Your task to perform on an android device: Look for the Drill machine with the EasyGokart brand filter in the Shopclues app.
Image 0: 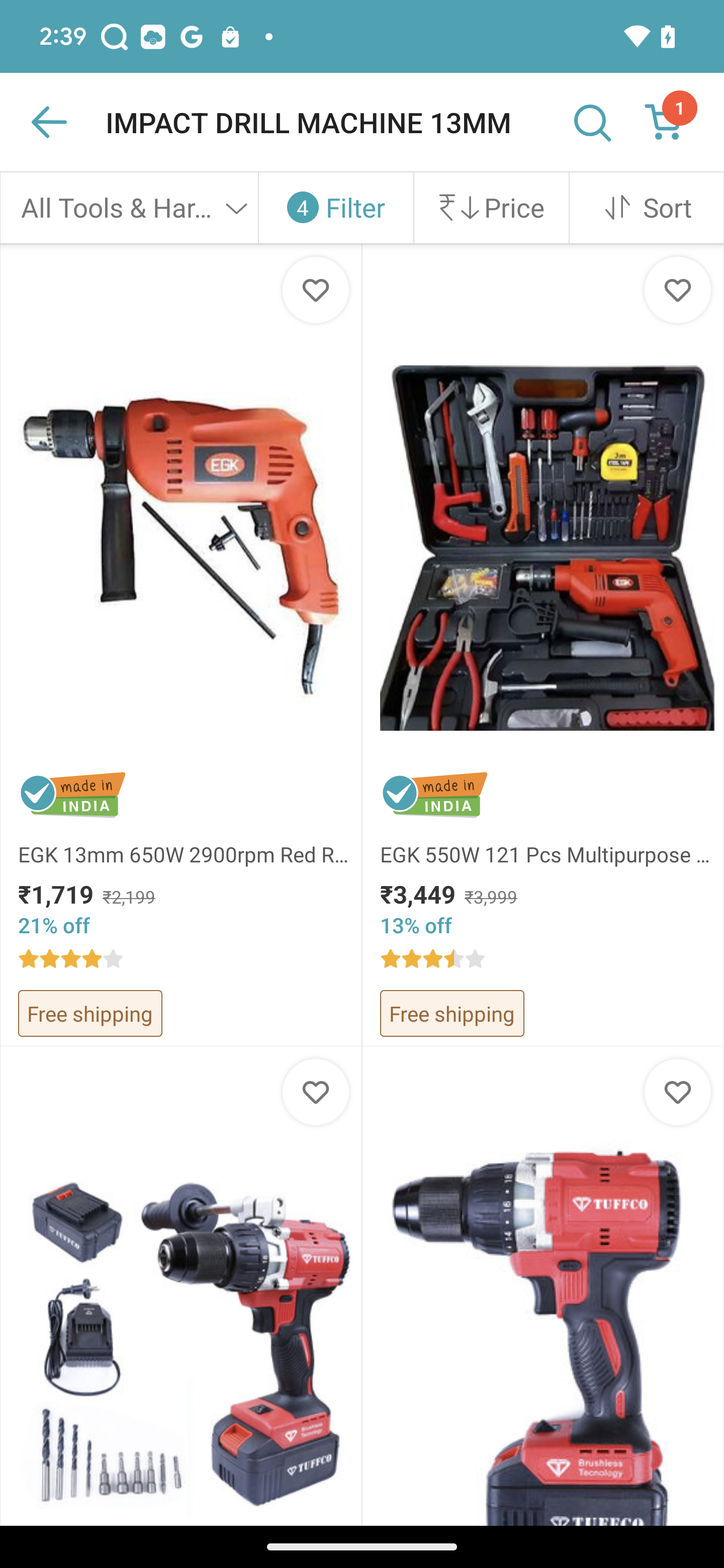
Click on the filter option to view the products 
Step 0: click (309, 212)
Image 1: 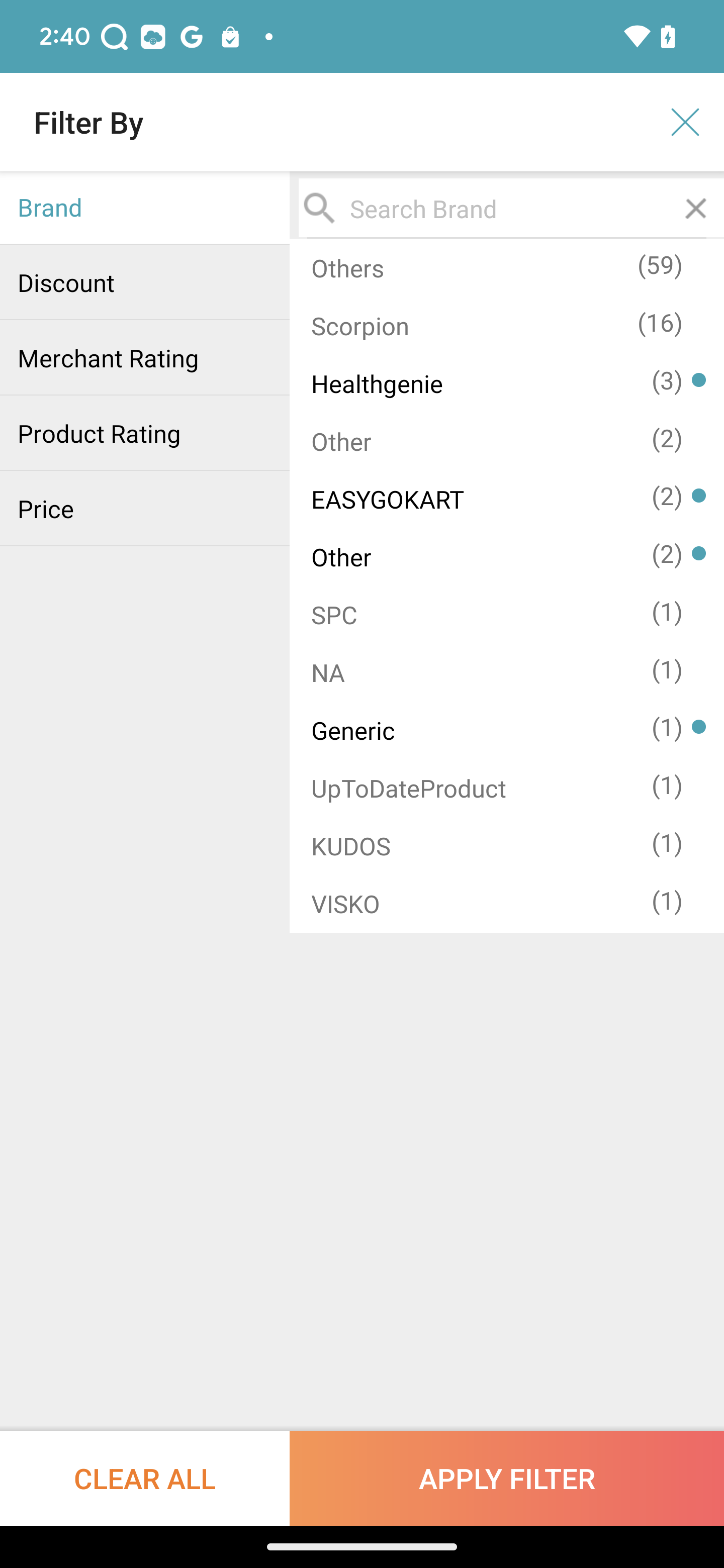
Click on the easygokart brand option
Step 1: click (388, 499)
Image 2: 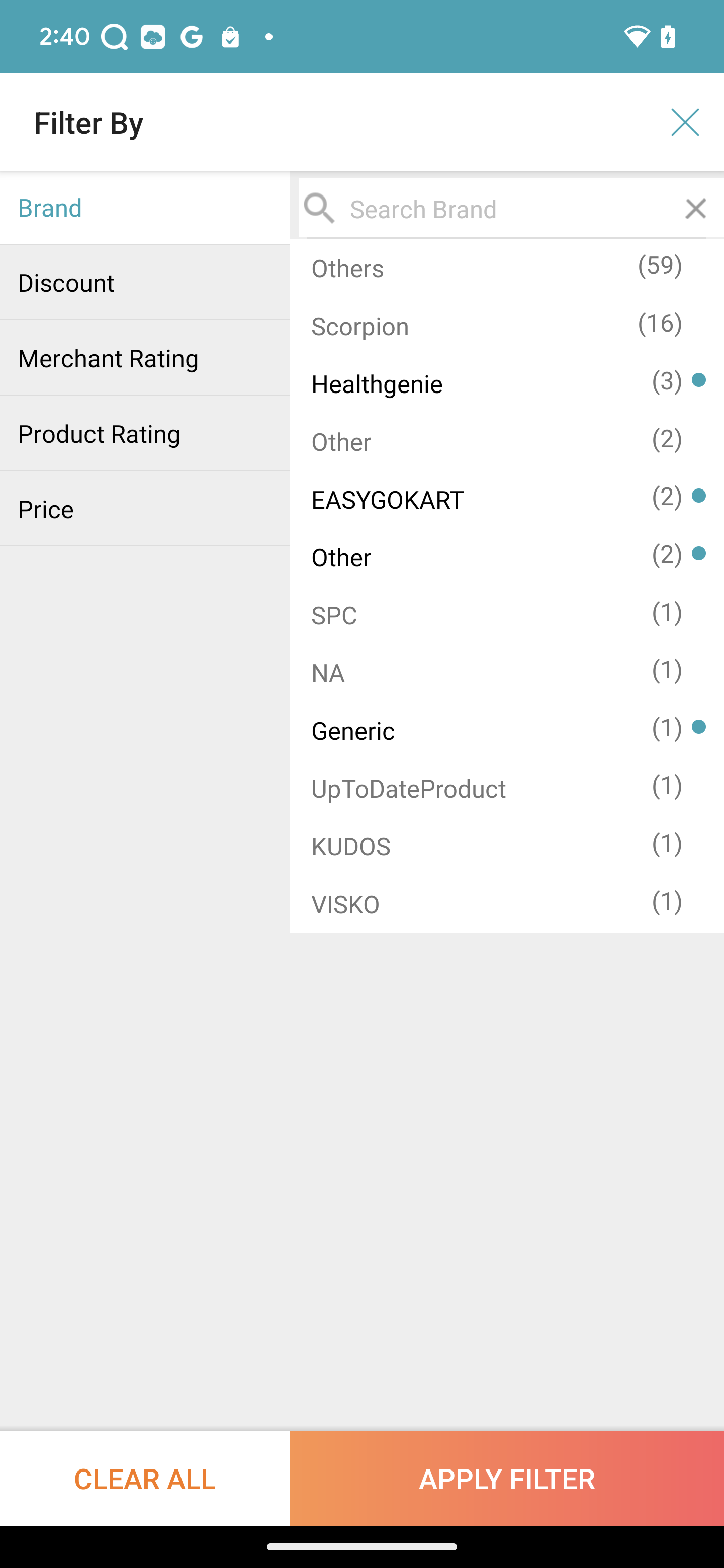
Click on the apply filter
Step 2: click (507, 1478)